Your task to perform on an android device: View My Cart to check how many packets of "saffola classic masala oats" I have added to my Flipkart cart.
Image 0: 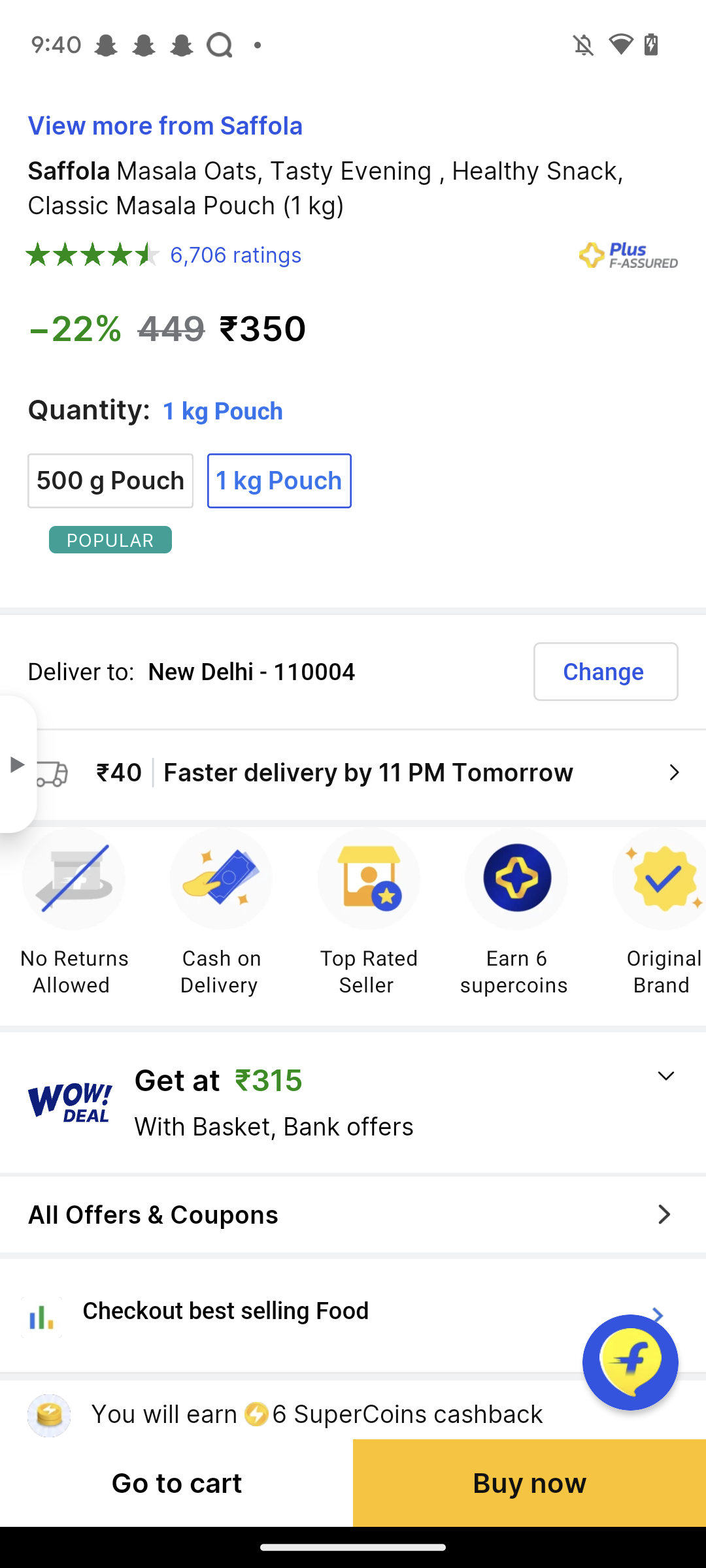
Click on the "Go to Cart" button at the bottom left corner of the screen.
Step 0: click (176, 1482)